Your task to perform on an android device: Track the baby's daily feeding, diapering, and sleeping routine.
Image 0: 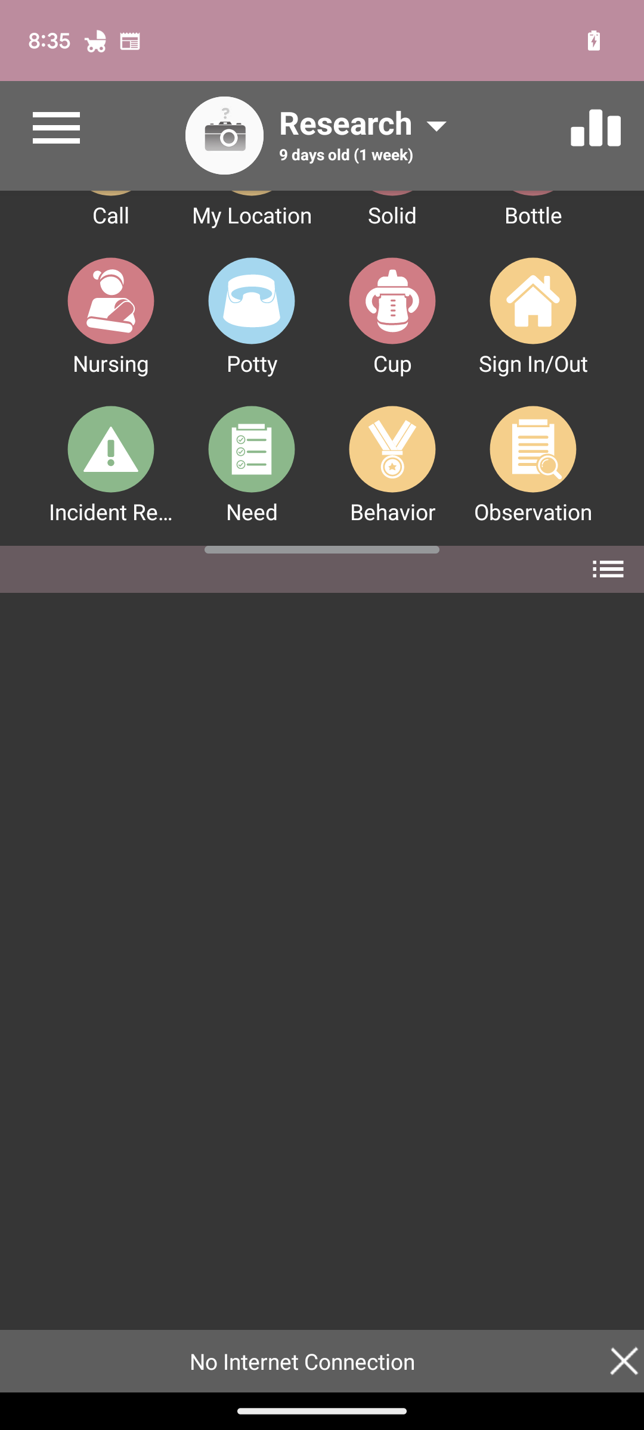
Scroll down to look for the feeding option.
Step 0: scroll up
Image 1: 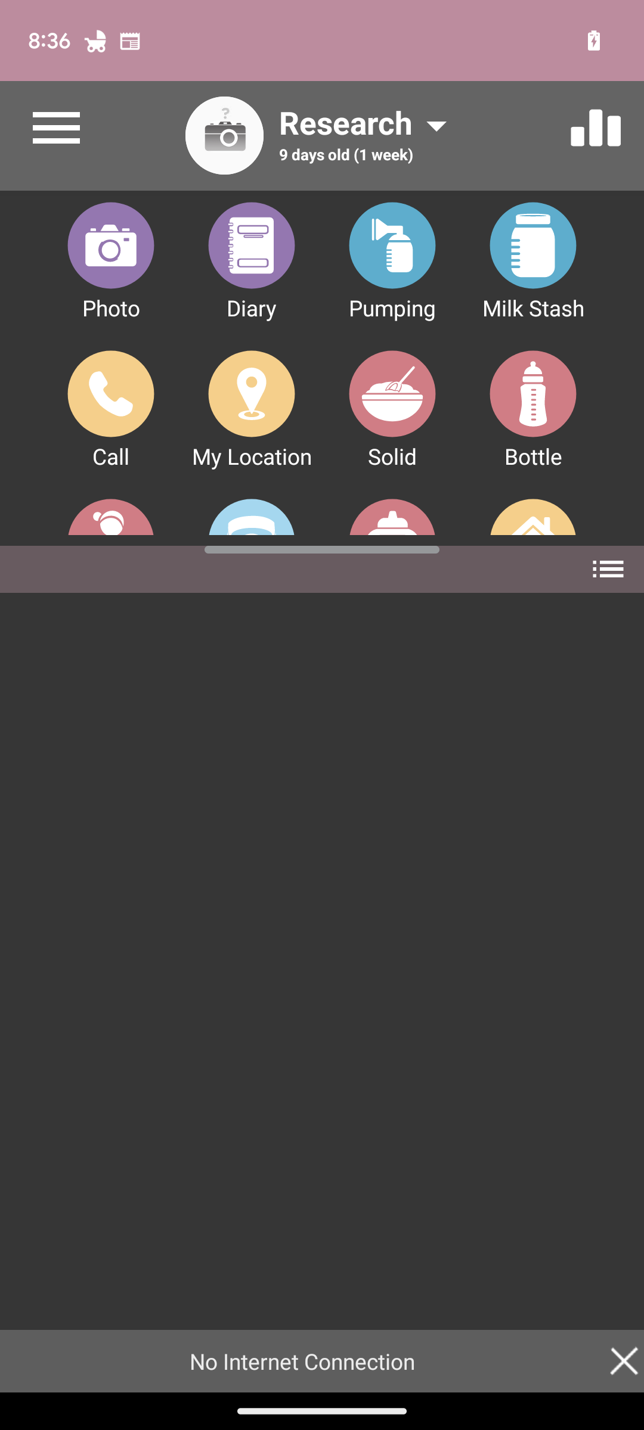
Scroll down to look for the feeding option.
Step 1: scroll up
Image 2: 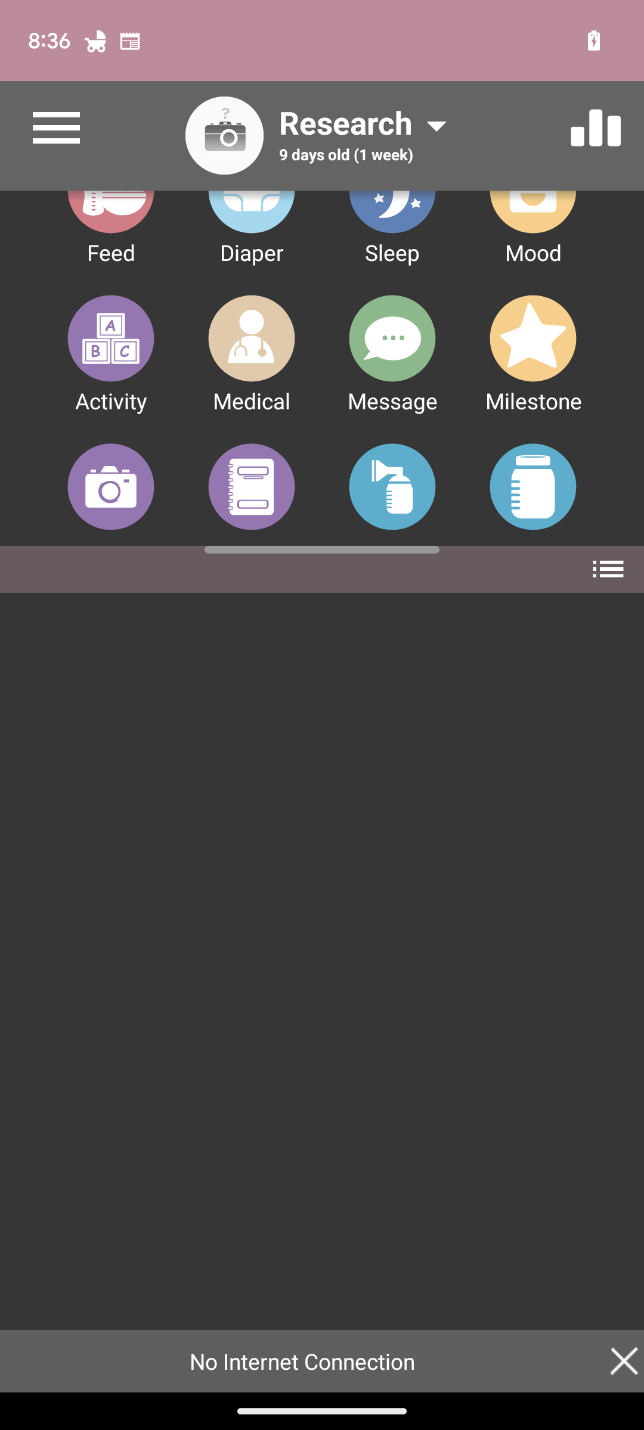
Scroll down to look for the feeding option.
Step 2: scroll up
Image 3: 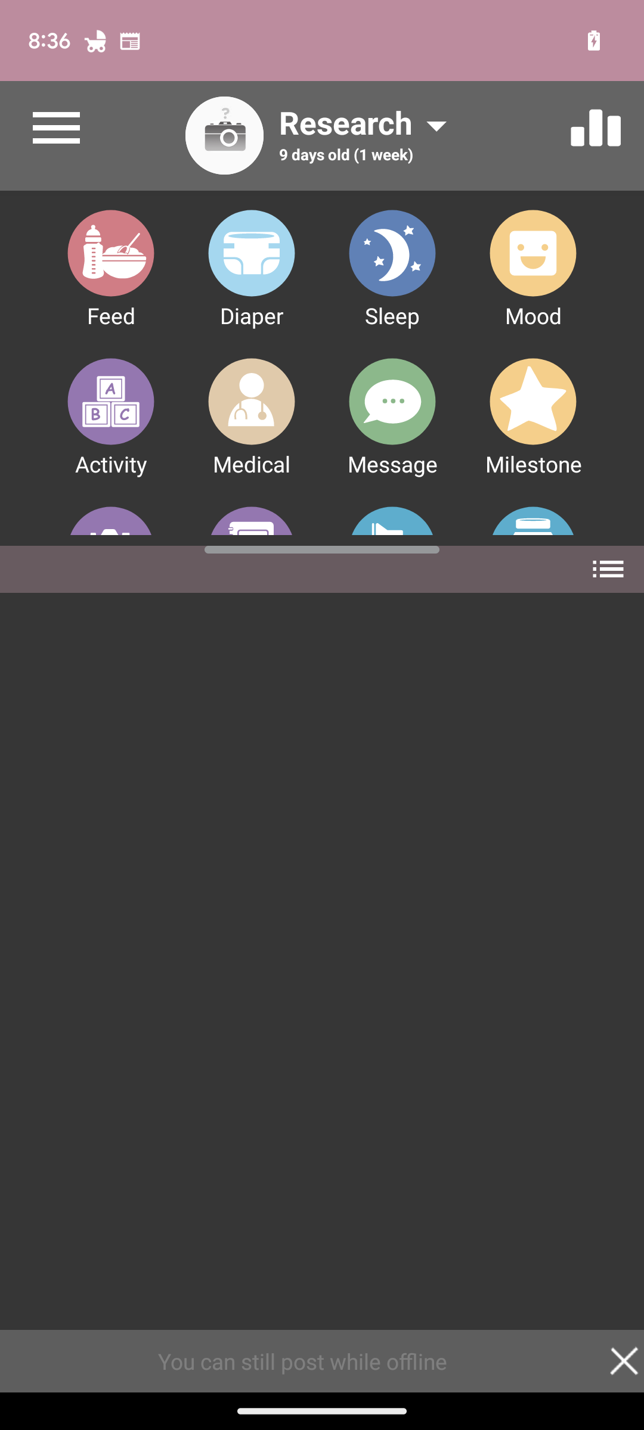
Click on the first option feed in the first row on the left side.
Step 3: click (125, 232)
Image 4: 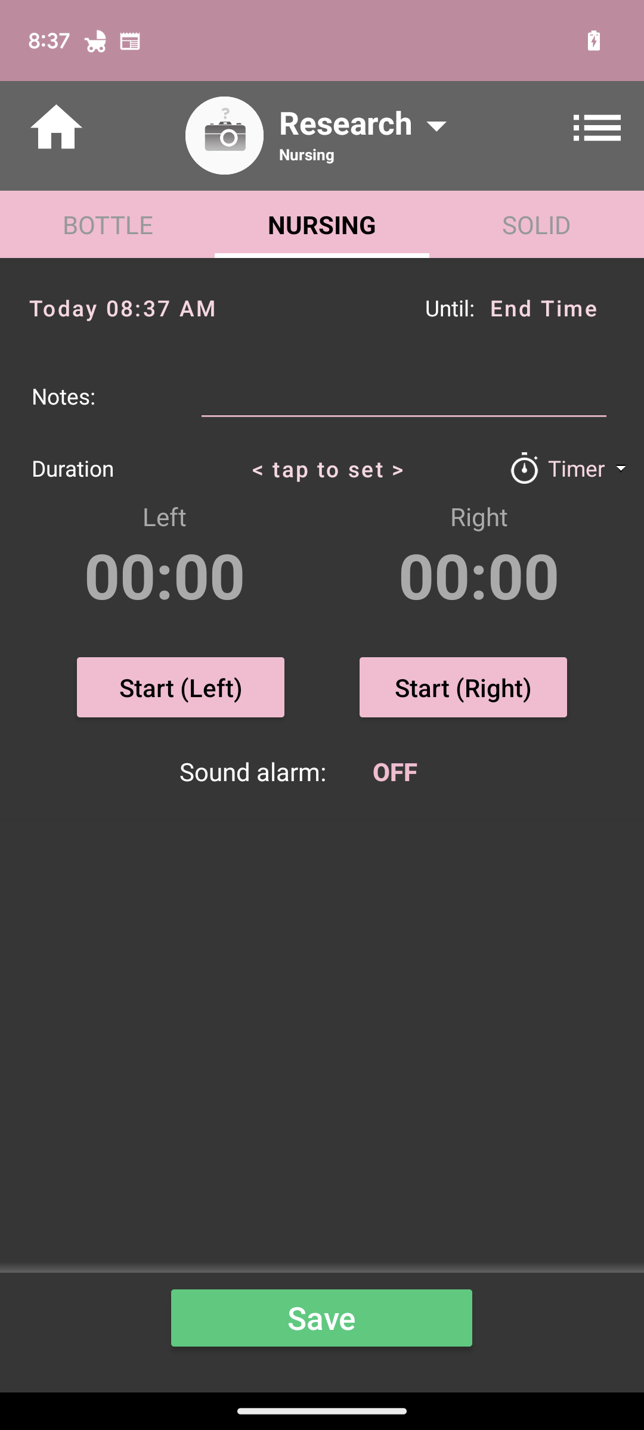
Click on the Start Left option on the left side in the middle of the screen to track the baby's feeding routine.
Step 4: click (180, 687)
Image 5: 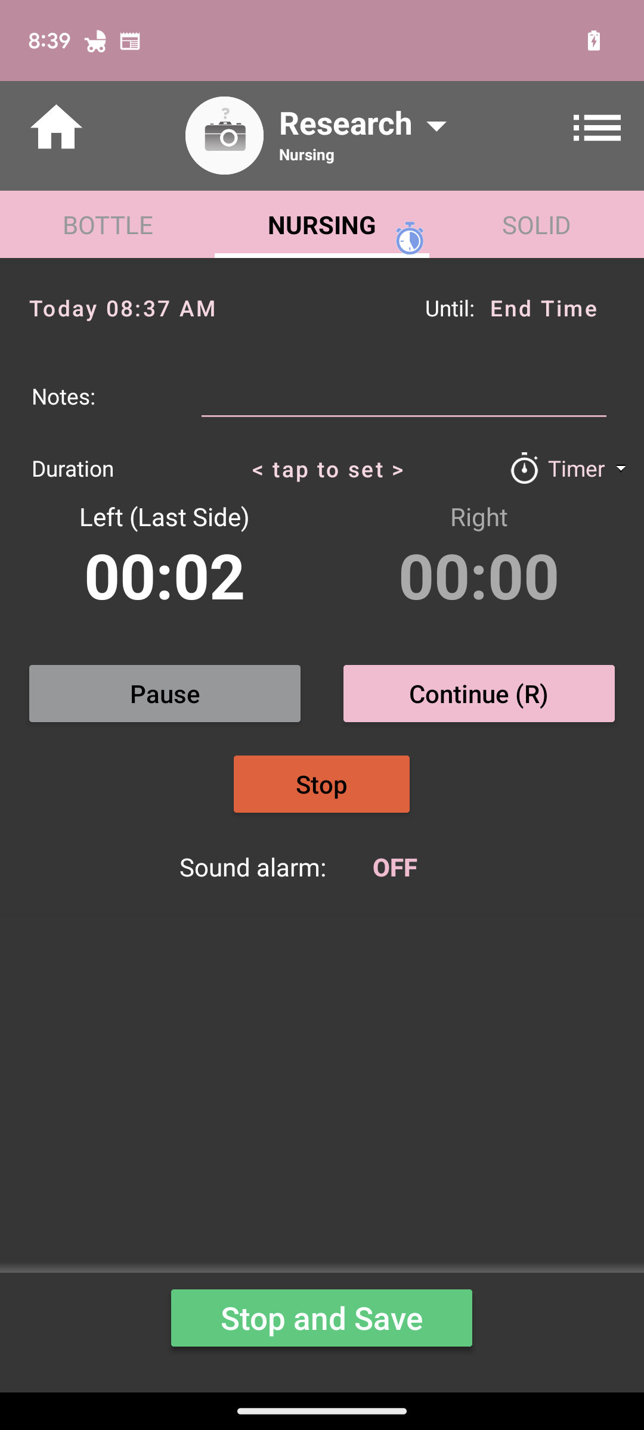
Click on the stop option present in the orange color box at the middle of the screen.
Step 5: click (321, 784)
Image 7: 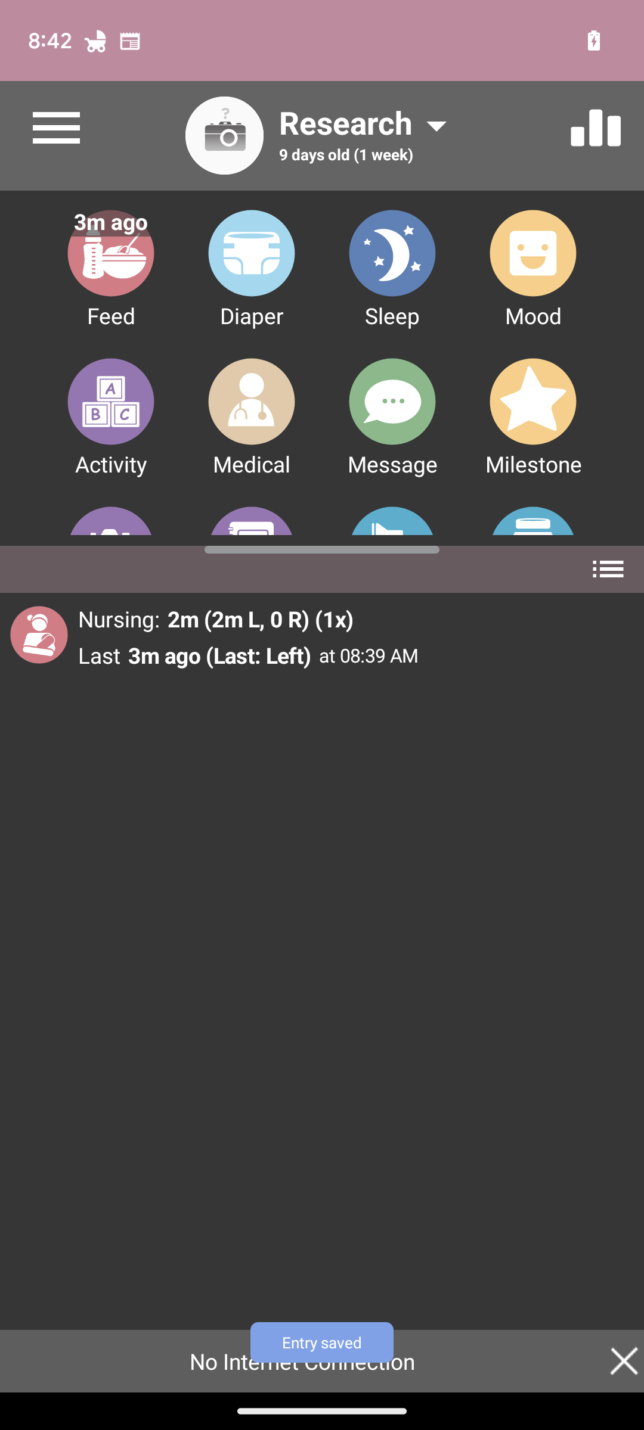
Click on the second option, diaper in the first row on the left side.
Step 7: click (230, 265)
Image 8: 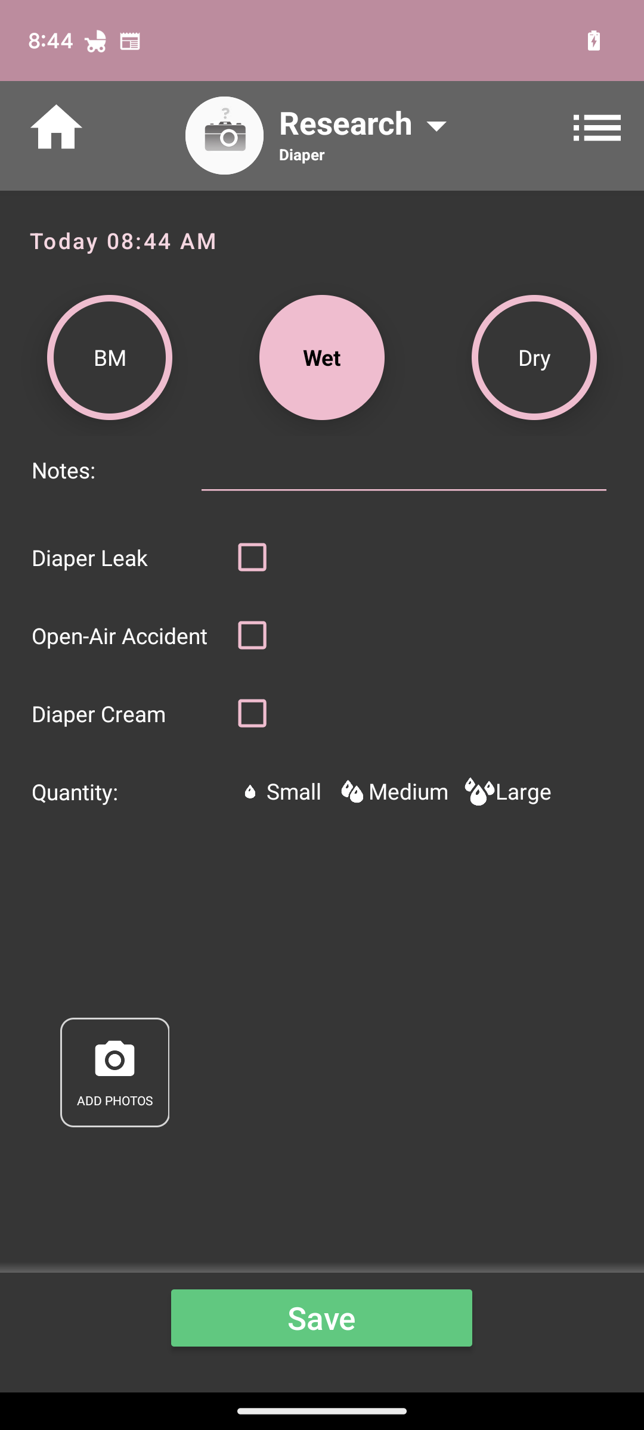
Click on the first checkbox for diaper leak.
Step 8: click (238, 555)
Image 9: 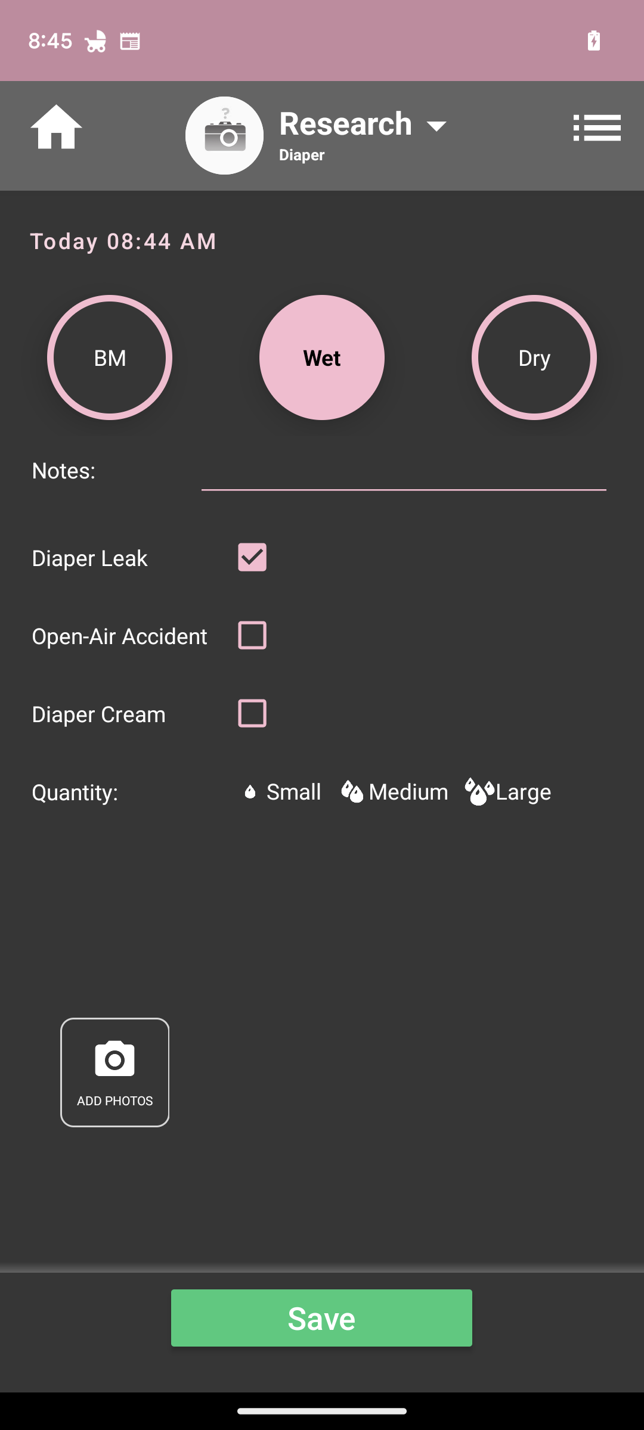
Click the save option presented at the bottom of the screen.
Step 9: click (321, 1318)
Image 10: 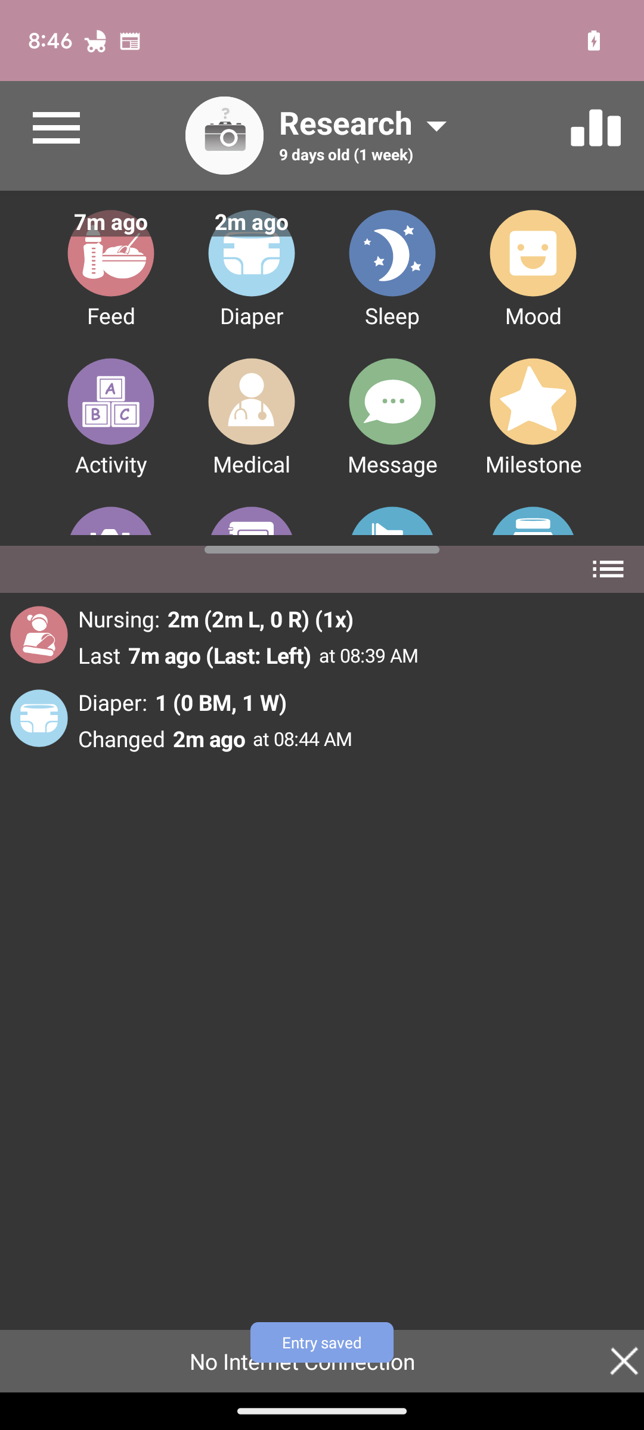
Click on the third option, Sleep in the first row on the left side.
Step 10: click (377, 265)
Image 11: 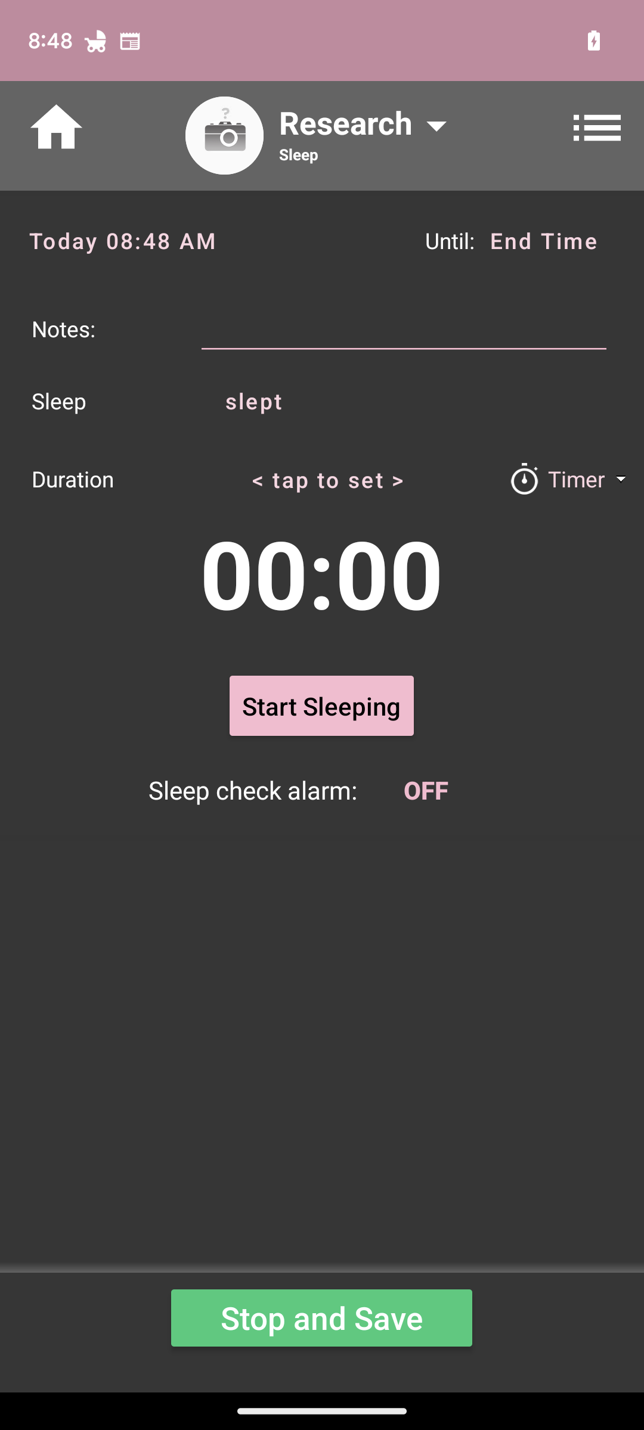
Click on the Start Sleeping option present in the middle of the screen.
Step 11: click (321, 705)
Image 12: 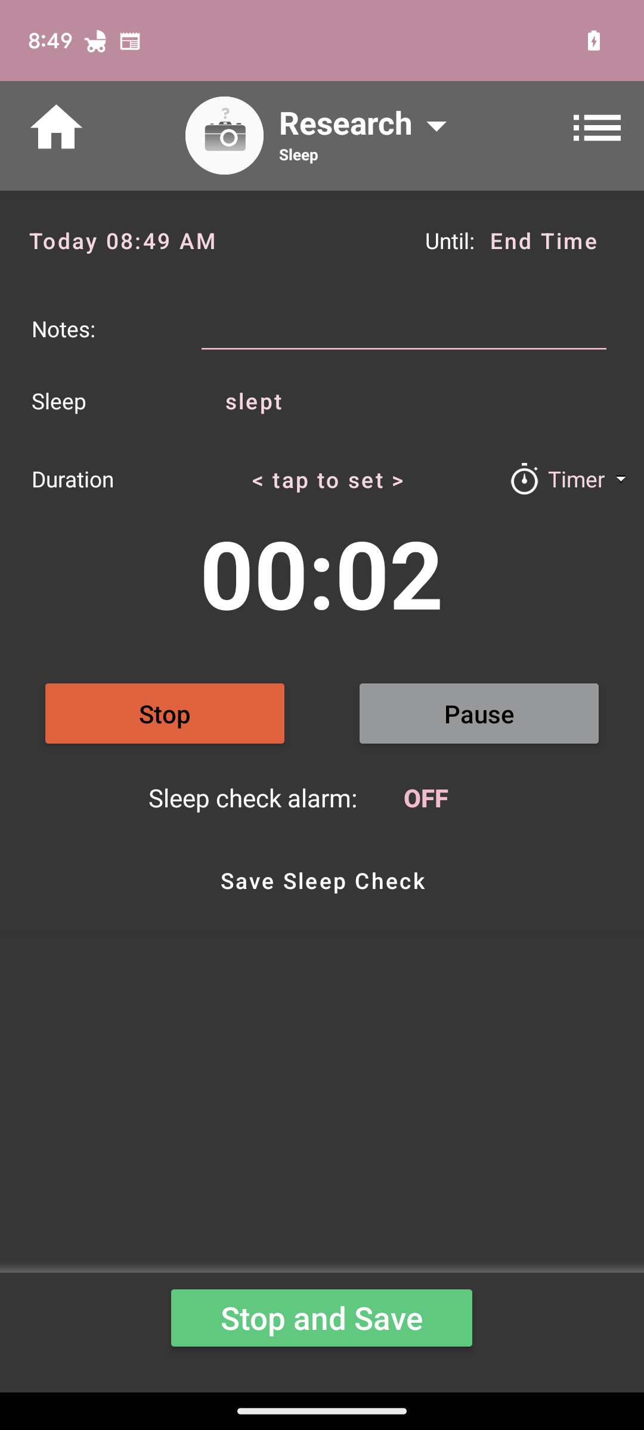
Click the stop and save option presented at the bottom of the screen.
Step 12: click (321, 1318)